Your task to perform on an android device: Launch the Blinkit app, search for sundrop peanut butter, and add approximately 900 g of it to your shopping cart.
Image 0: 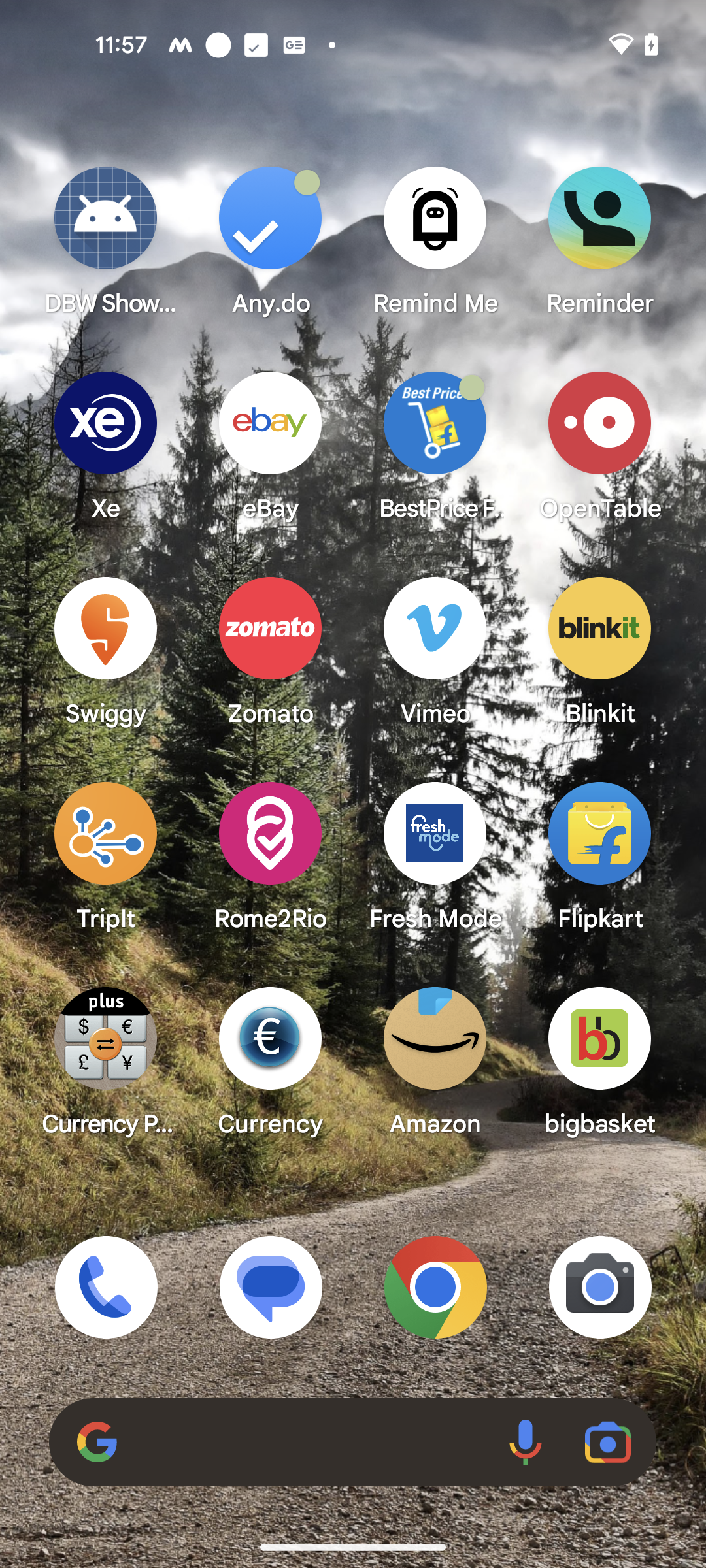
Open the Blinkit app.
Step 0: open app "Blinkit"
Image 1: 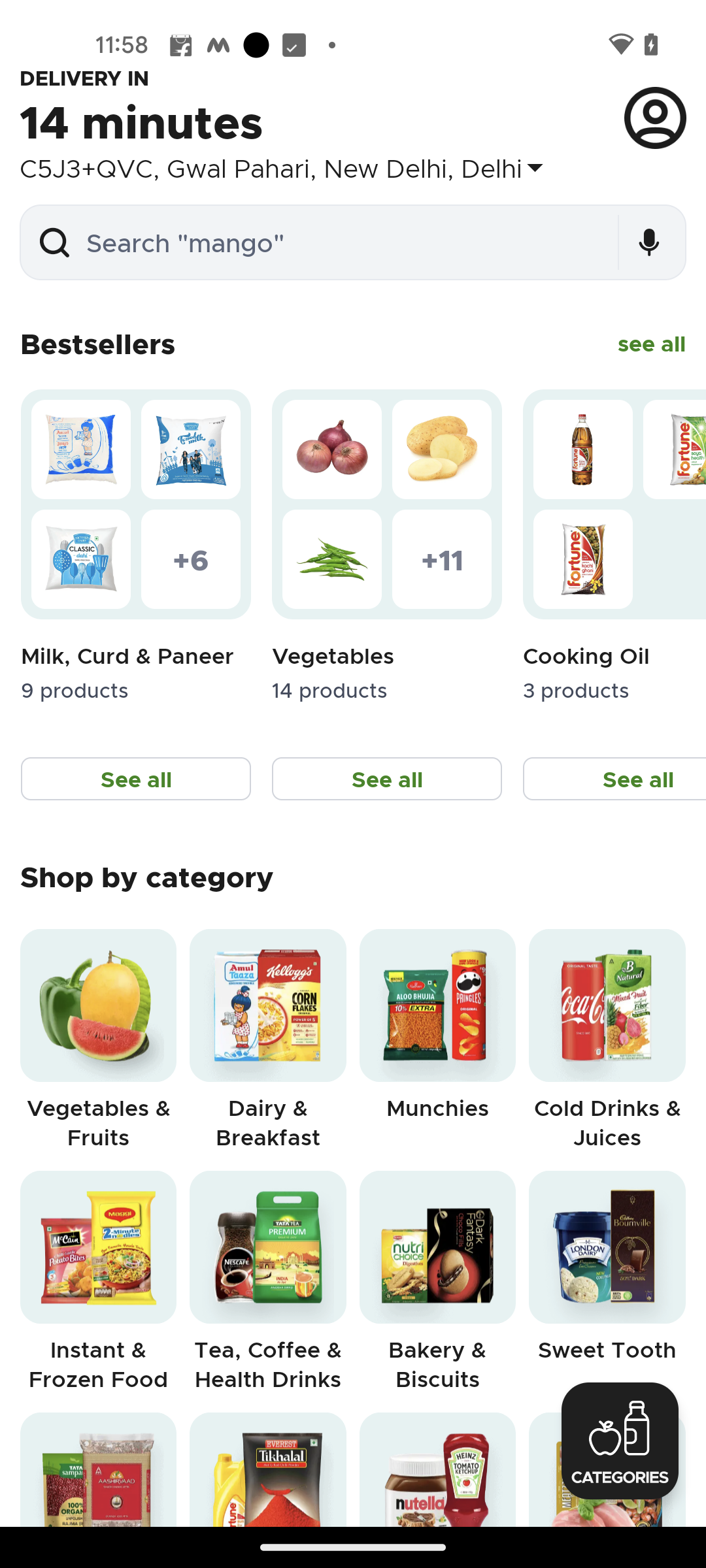
Click on the search bar.
Step 1: click (342, 242)
Image 2: 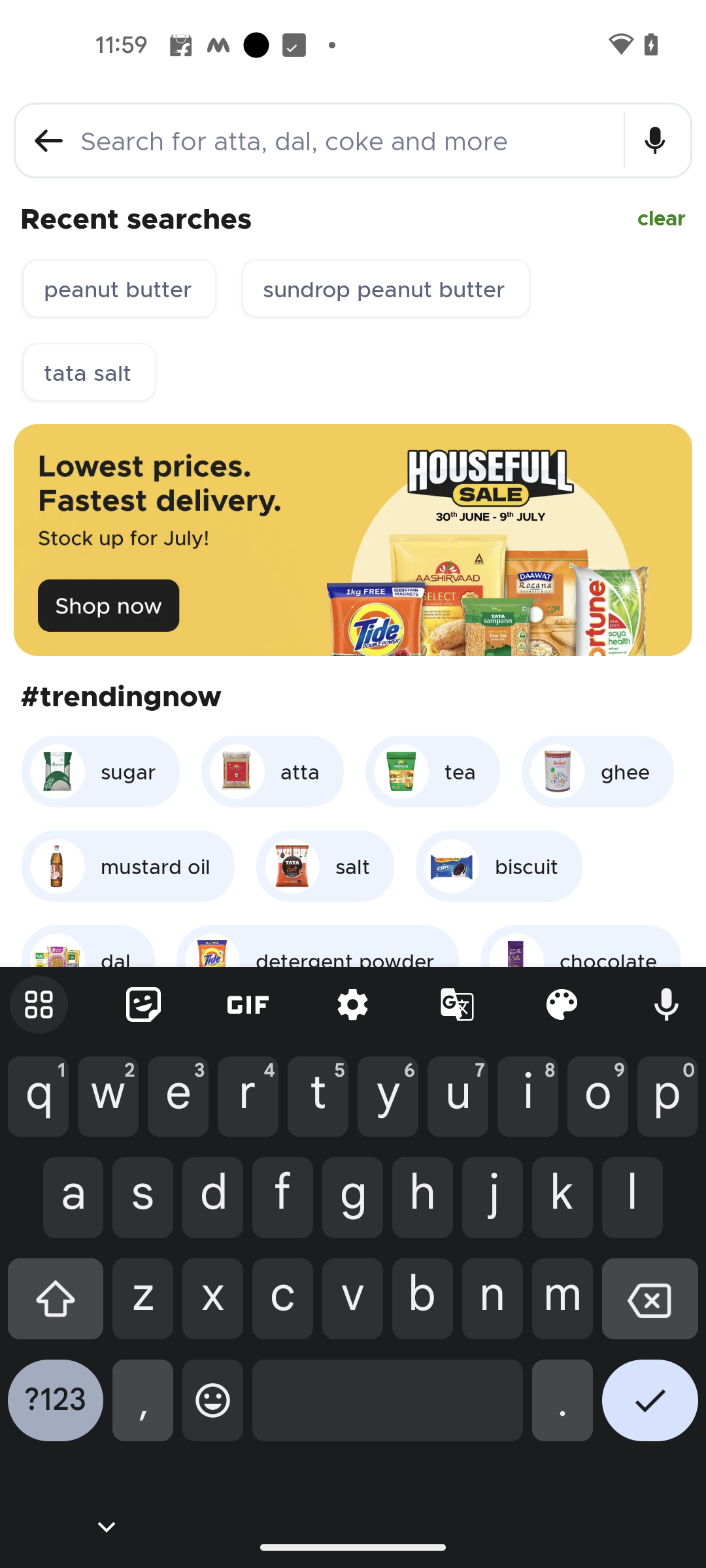
Type Sundrop peanut butter in the search bar.
Step 2: type "sundrop peanut buuter"
Image 3: 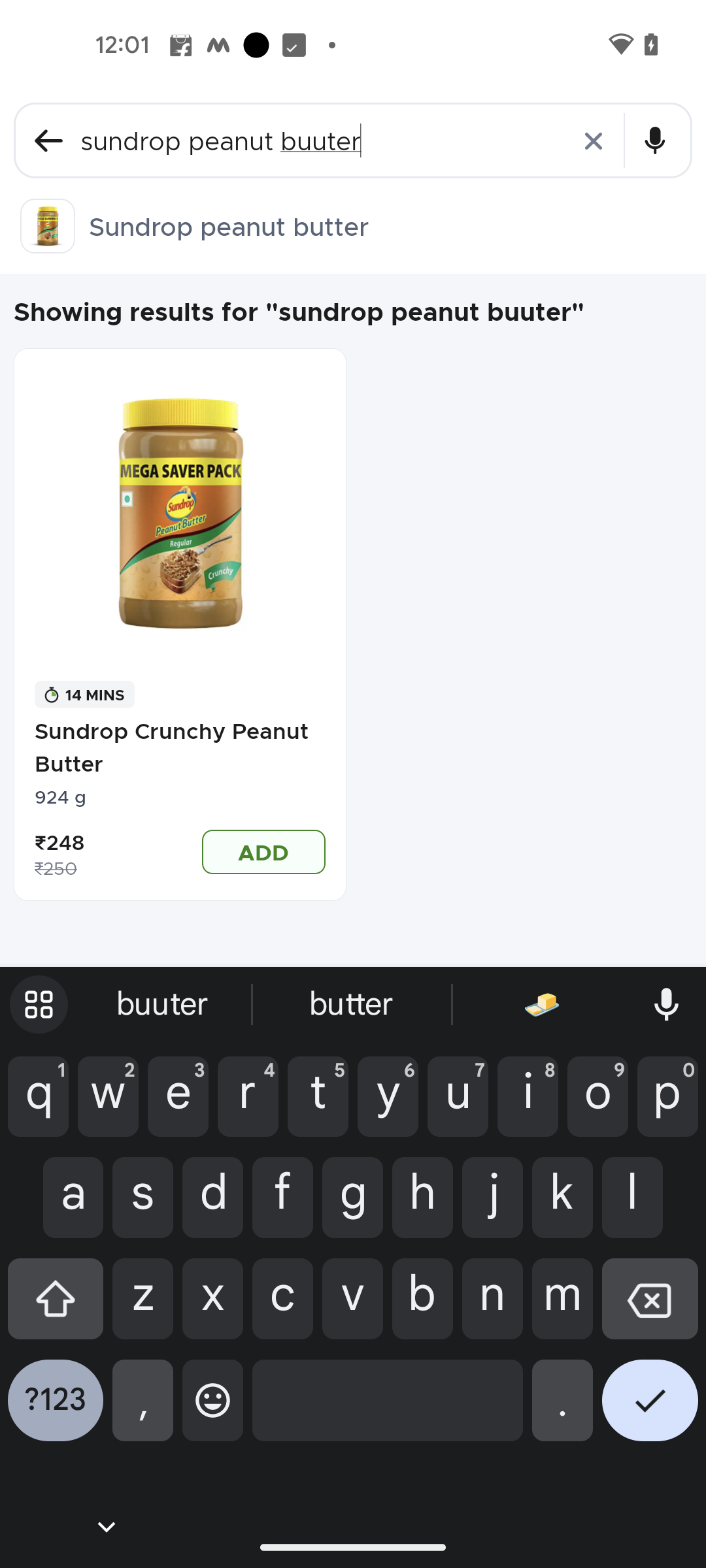
Click on the suggestion.
Step 3: click (387, 226)
Image 4: 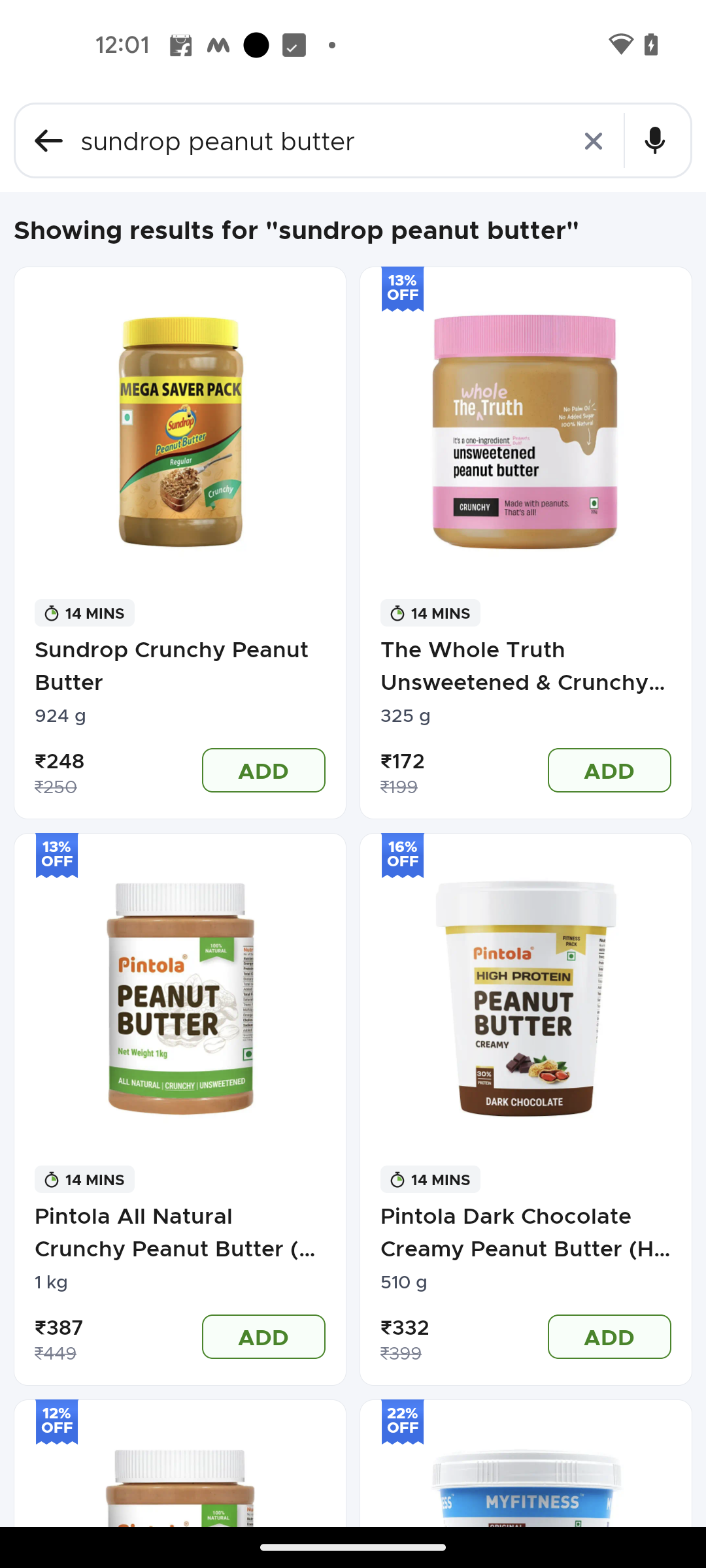
Click on the first icon of Sundrop peanut butter.
Step 4: click (169, 462)
Image 5: 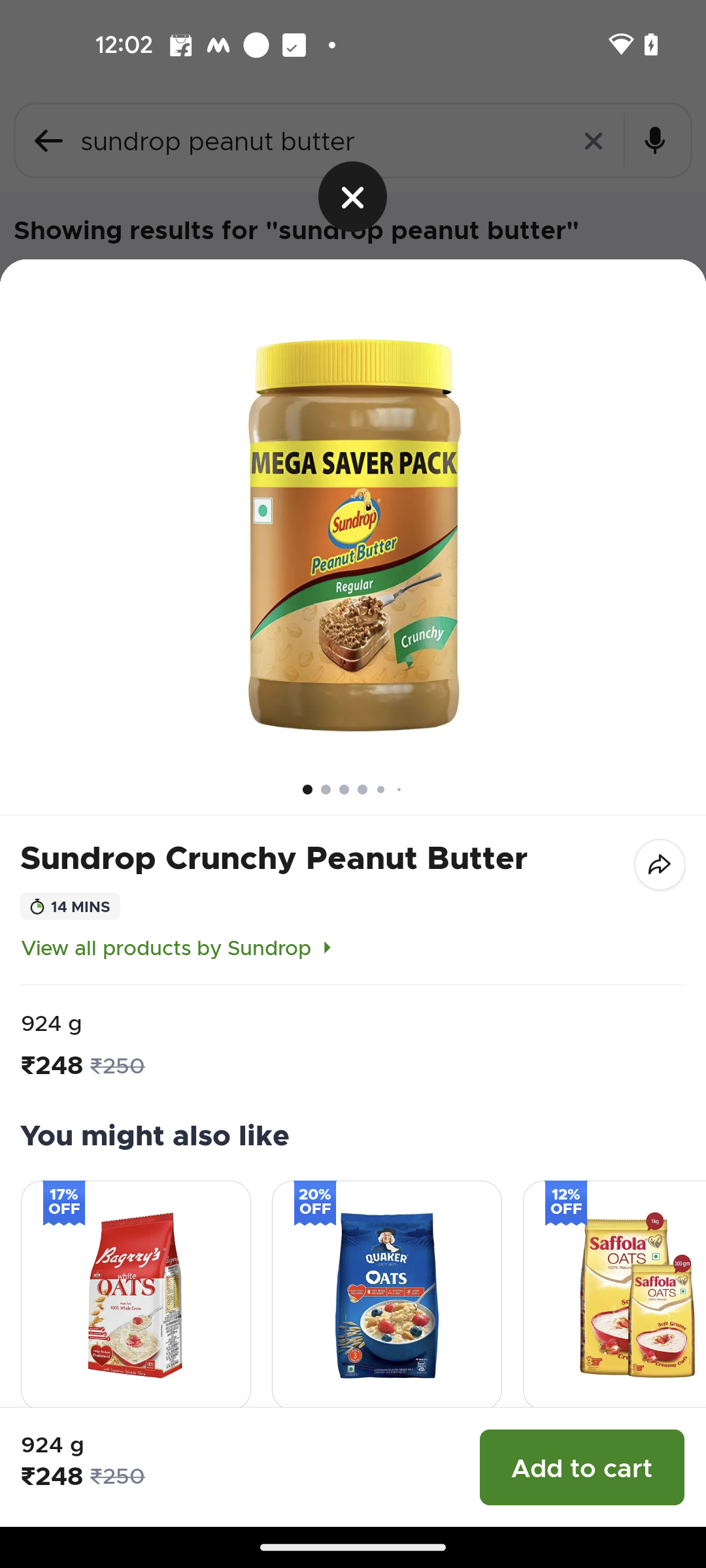
Click on the add to card button at the bottom of the screen.
Step 5: click (614, 1462)